Your task to perform on an android device: i want to see what has been added to the cart with the spencers app
Image 0: 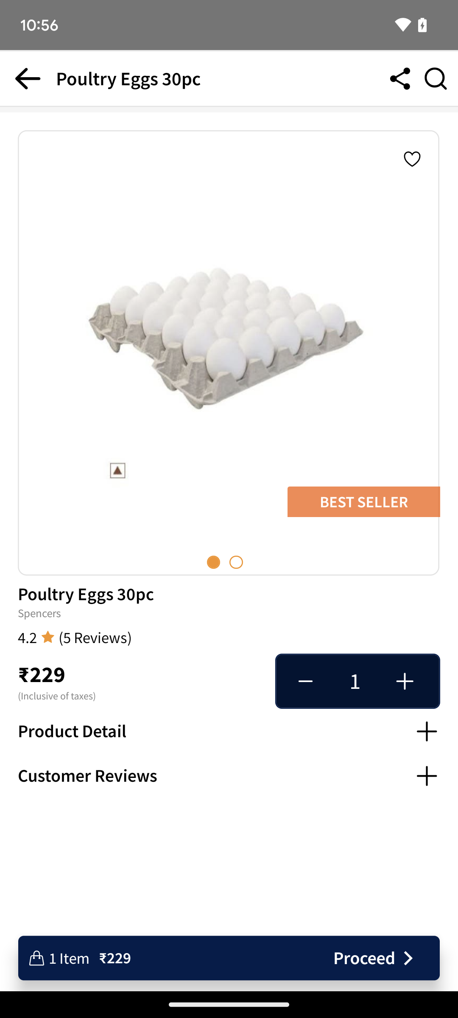
at the bottom right corner of the screen click the proceed button 
Step 0: click (364, 958)
Image 1: 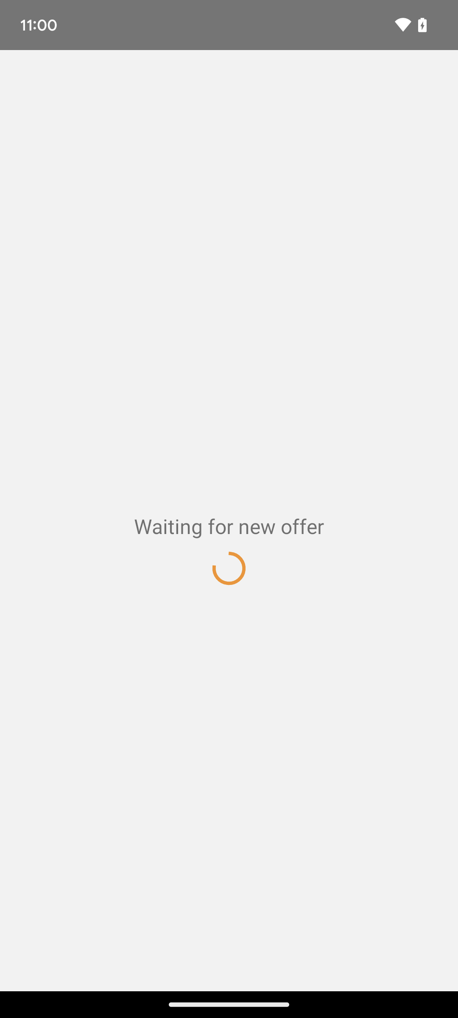
at the bottom right corner of the screen click the proceed button 
Step 1: wait